Your task to perform on an android device: I like this property so i would like to save it.
Image 0: 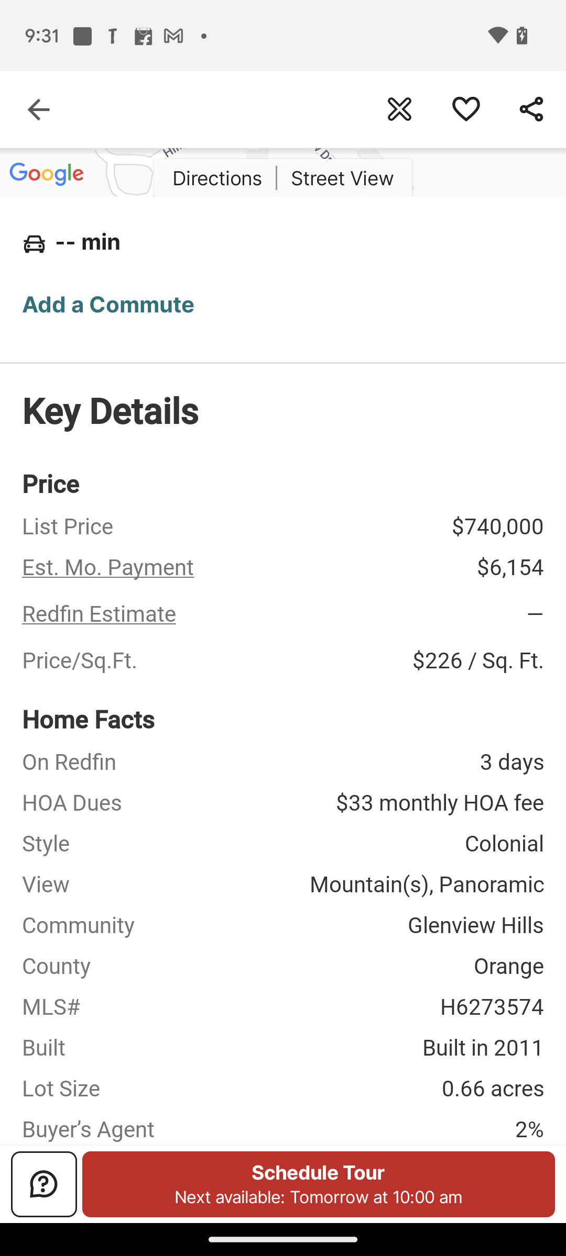
Click on heart option on the top right side to save it.
Step 0: click (283, 134)